Your task to perform on an android device: I want to read an inspiration article for "Why are orchid leaves turning yellow" on the PlantIn app.
Image 0: 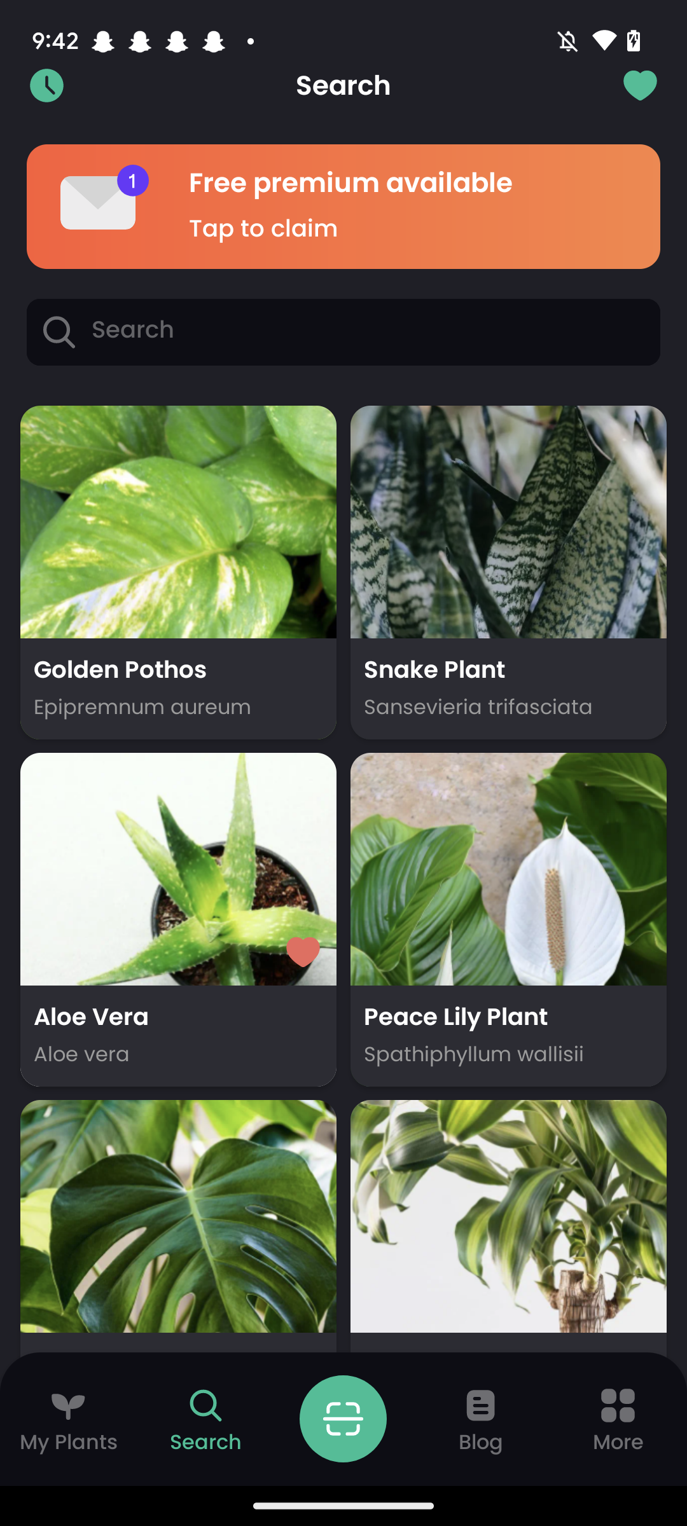
Click on more option at the bottom of right corner
Step 0: click (618, 1443)
Image 1: 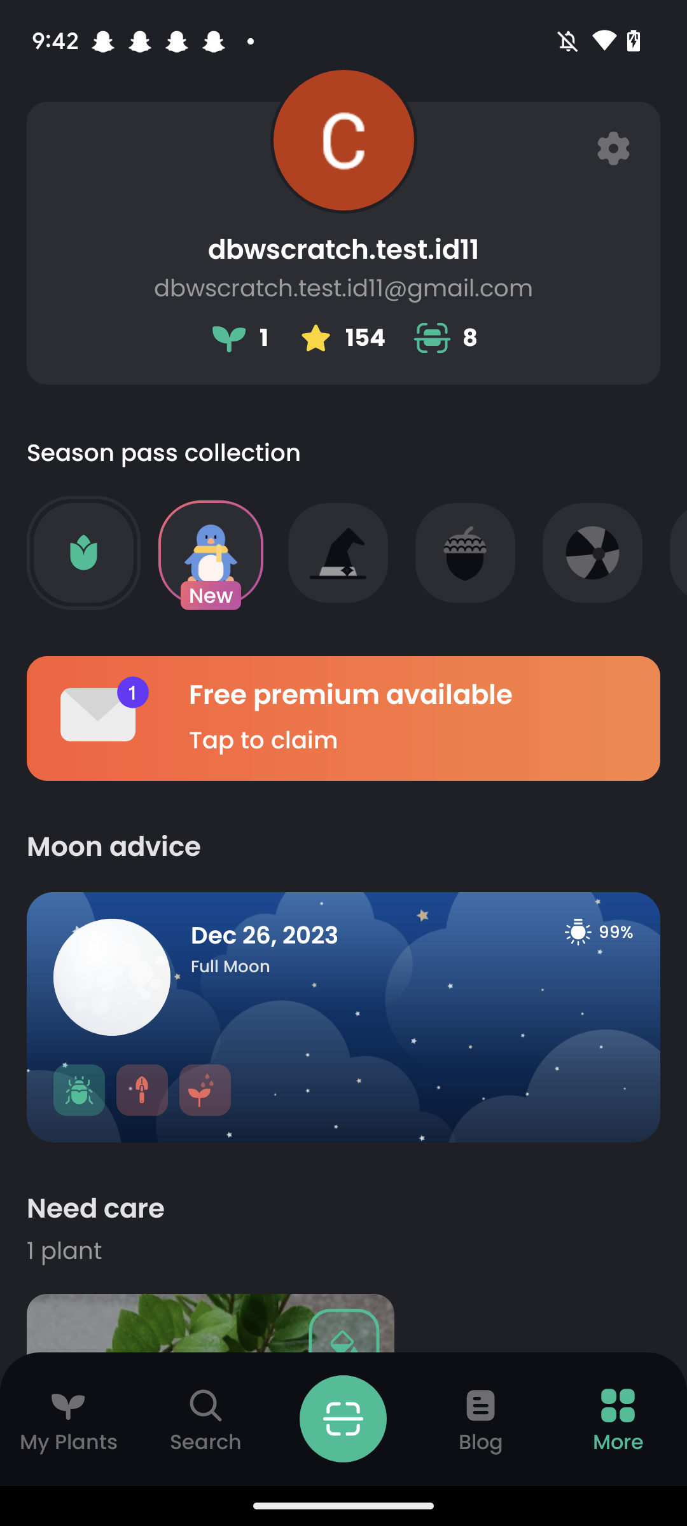
Swipe up to view article
Step 1: scroll down
Image 2: 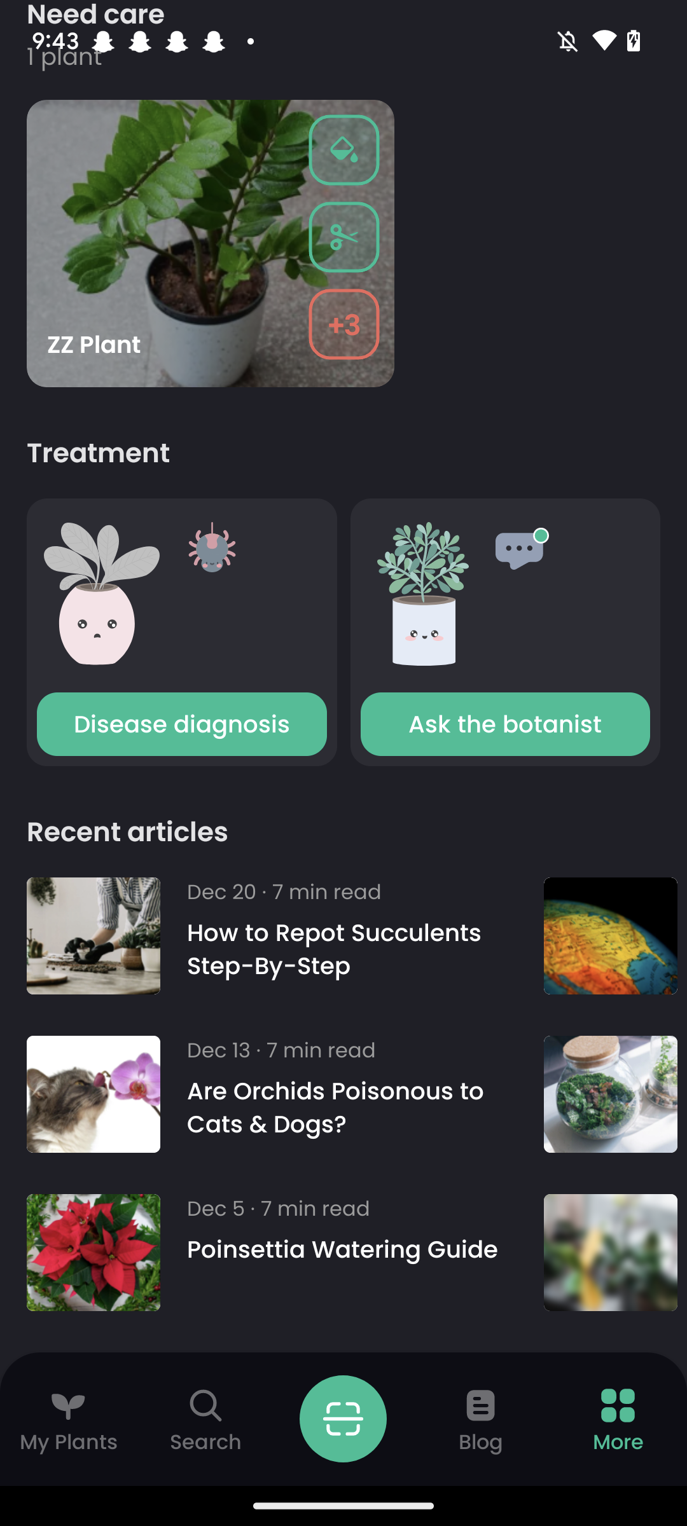
Click on first suggestion
Step 2: click (109, 946)
Image 3: 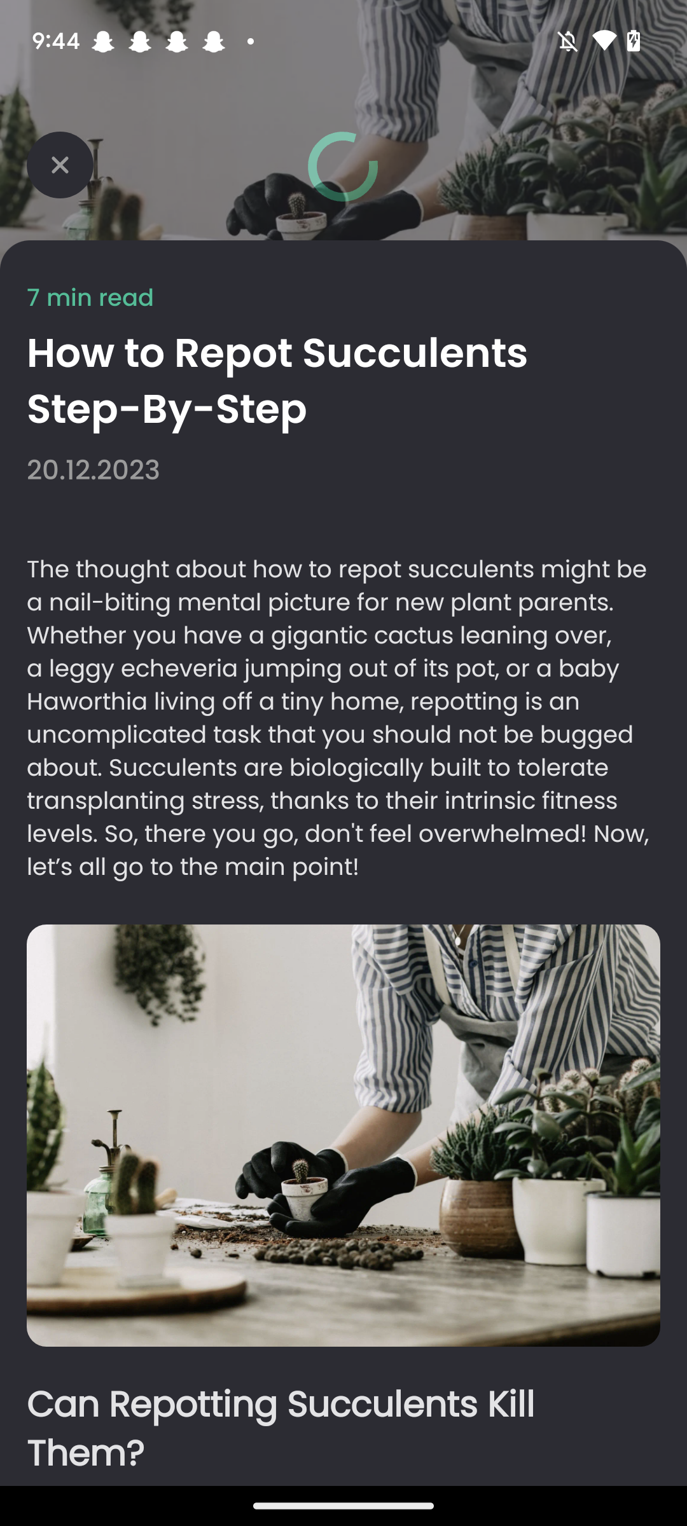
Swipe up
Step 3: scroll down